Your task to perform on an android device: Review the greet people and say goodbye lesson progress in the Babbel app.
Image 0: 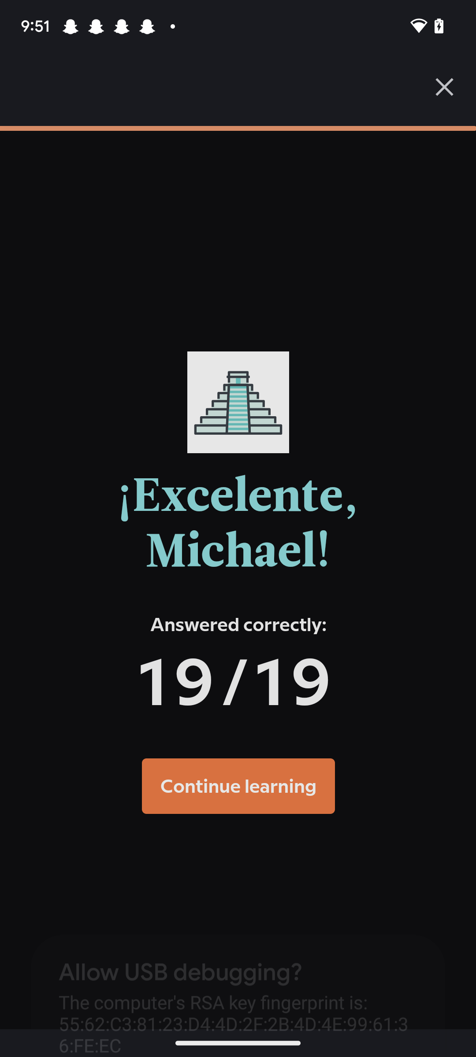
Click on the cross icon at the top right corner of the screen.
Step 0: click (445, 94)
Image 1: 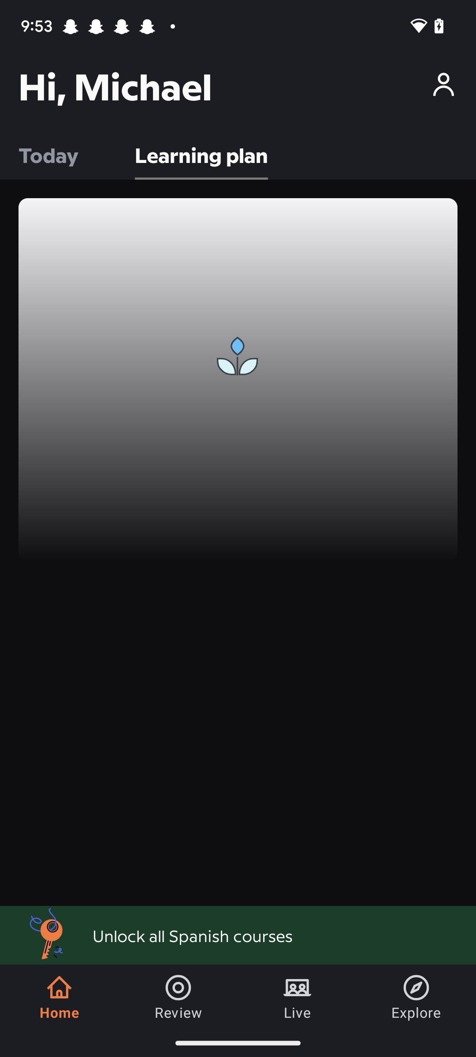
Click on profile icon at the top right corner of the screen.
Step 1: click (443, 88)